Your task to perform on an android device: Open the Clock Buddy app and change the timer.
Image 0: 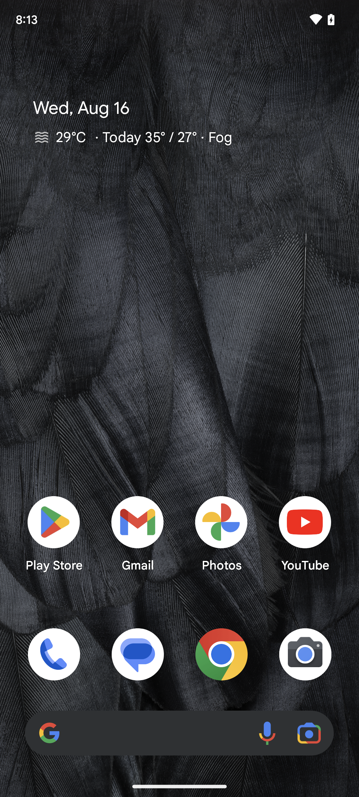
Open the Clock Buddy app.
Step 0: open app "ClockBuddy"
Image 1: 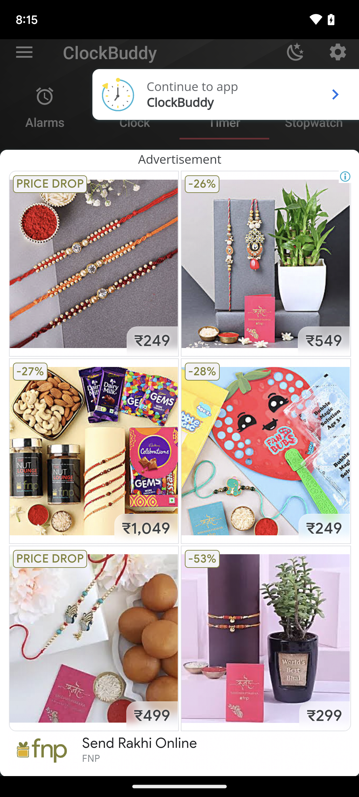
Open the Clock Buddy app.
Step 1: wait
Image 2: 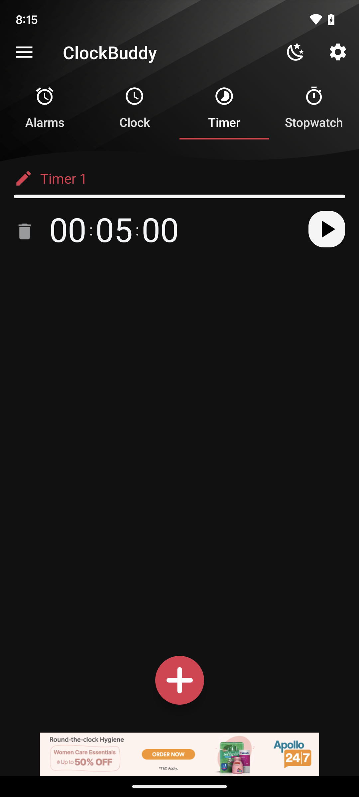
Tap on the timer.
Step 2: click (94, 227)
Image 3: 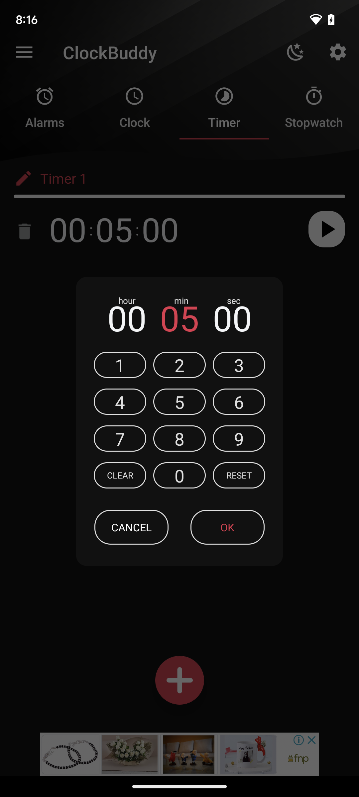
Tap on the timer.
Step 3: click (179, 438)